Your task to perform on an android device: I'd want to search the Ikea app for Floor Lamp so I can replace the light in my living room.
Image 0: 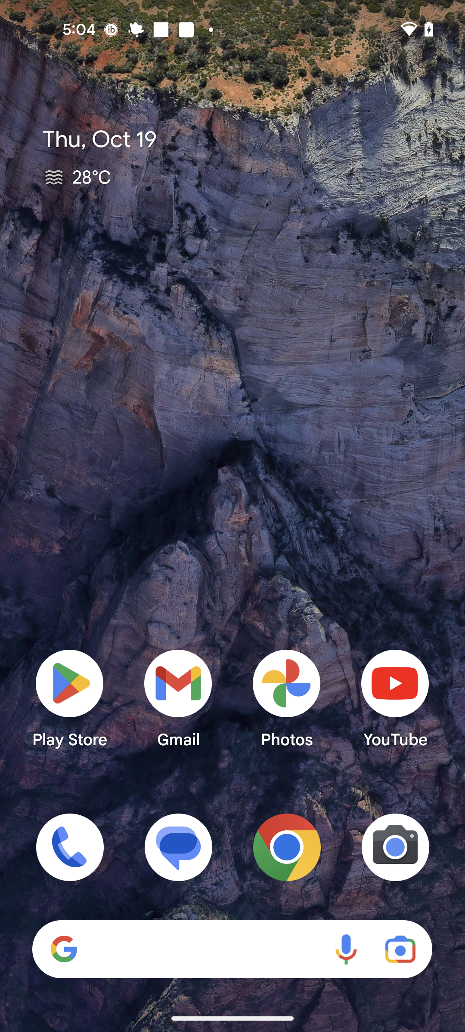
Open Ikea app
Step 0: open app "IKEA"
Image 1: 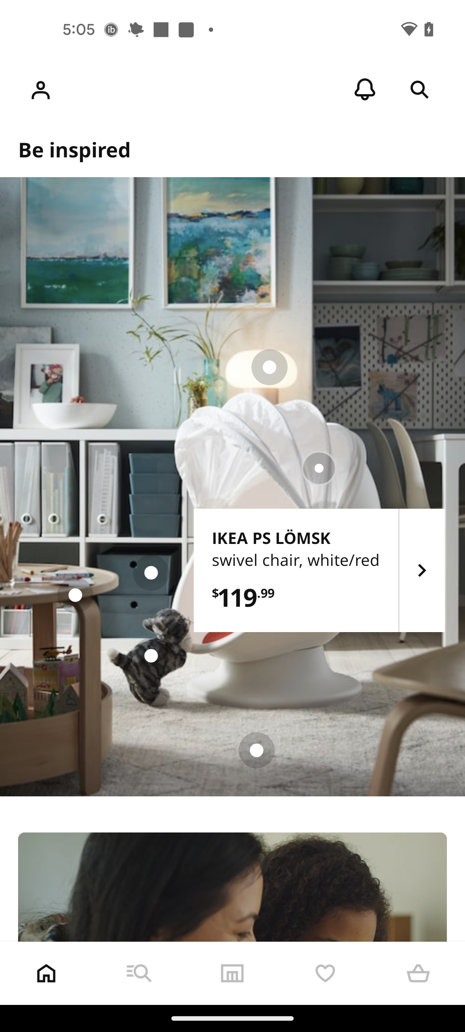
Go to the search tab
Step 1: click (139, 973)
Image 2: 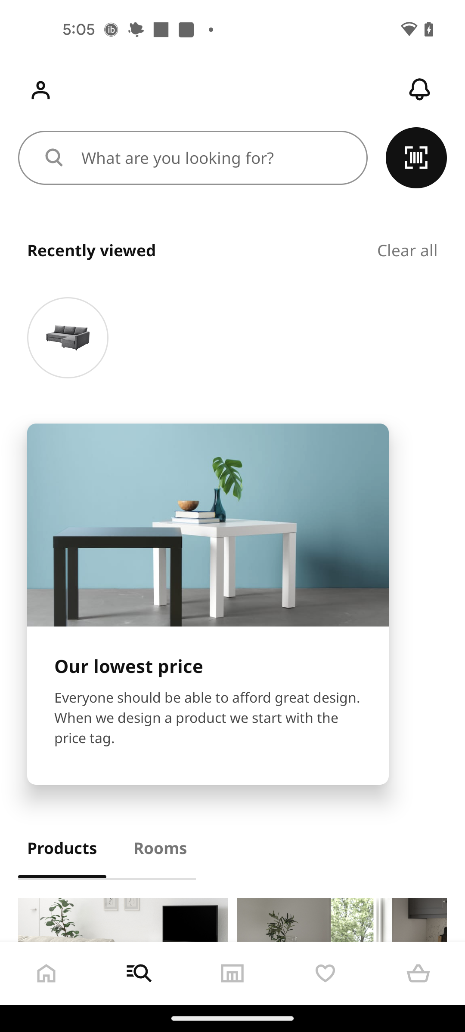
Click on the search bar
Step 2: click (215, 157)
Image 3: 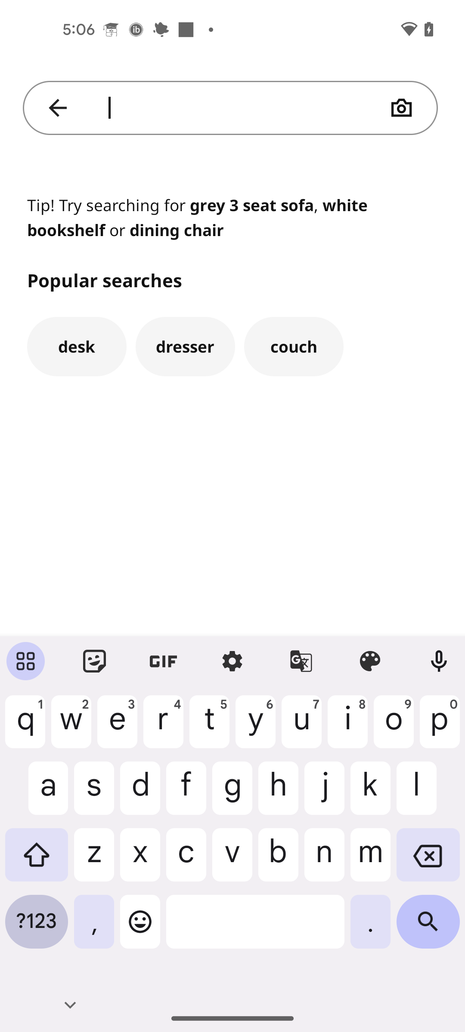
Search for Floor lamp
Step 3: type "Floor lamp"
Image 4: 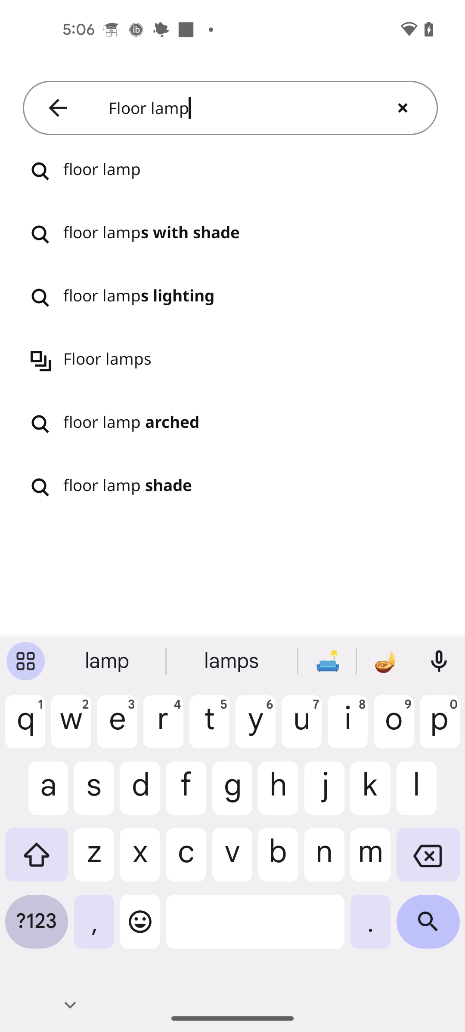
Select the first search result
Step 4: click (232, 171)
Image 5: 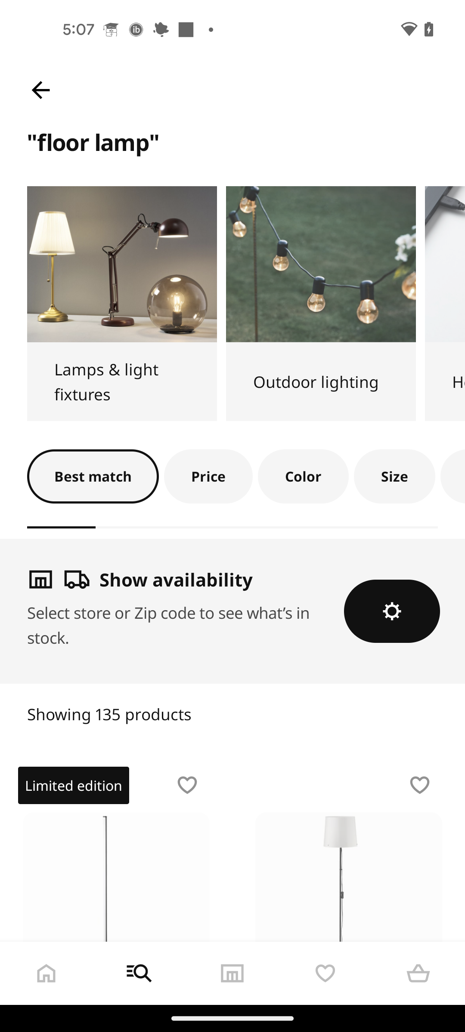
Swipe up 
Step 5: scroll down